Your task to perform on an android device: Because I have some homework to do, so use the Amazon app to look for a drill machine.
Image 0: 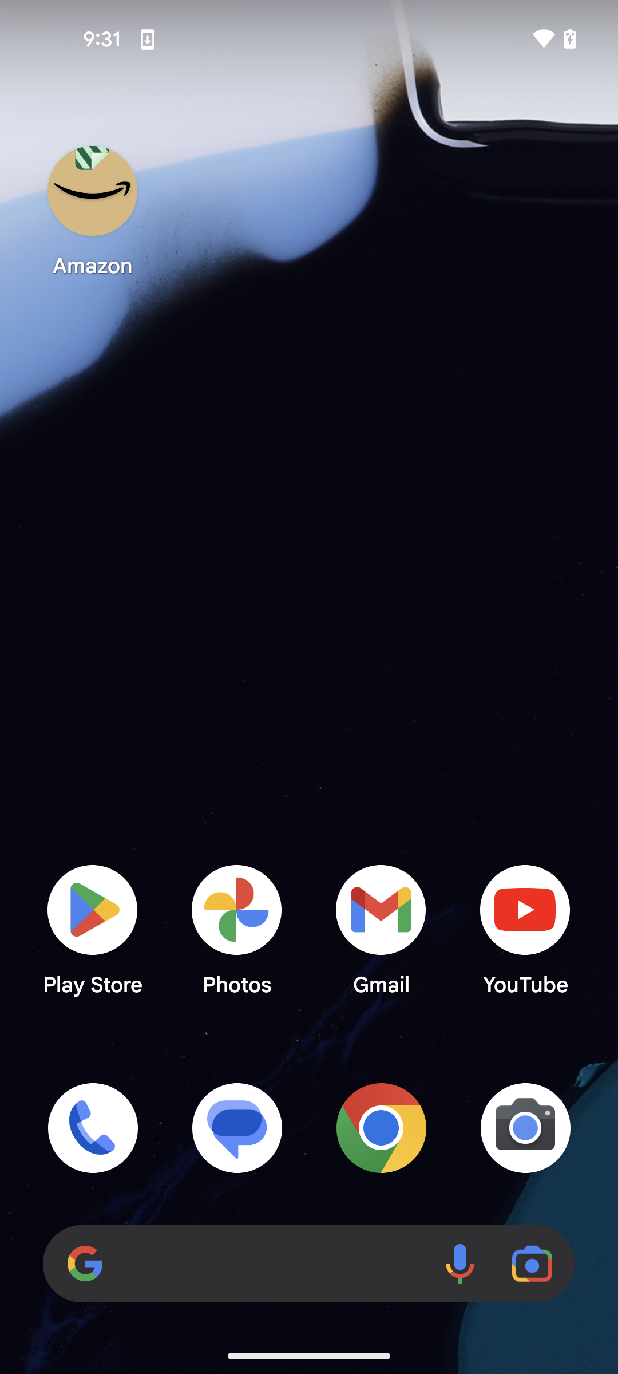
open the Amazon app
Step 0: open app "Amazon"
Image 1: 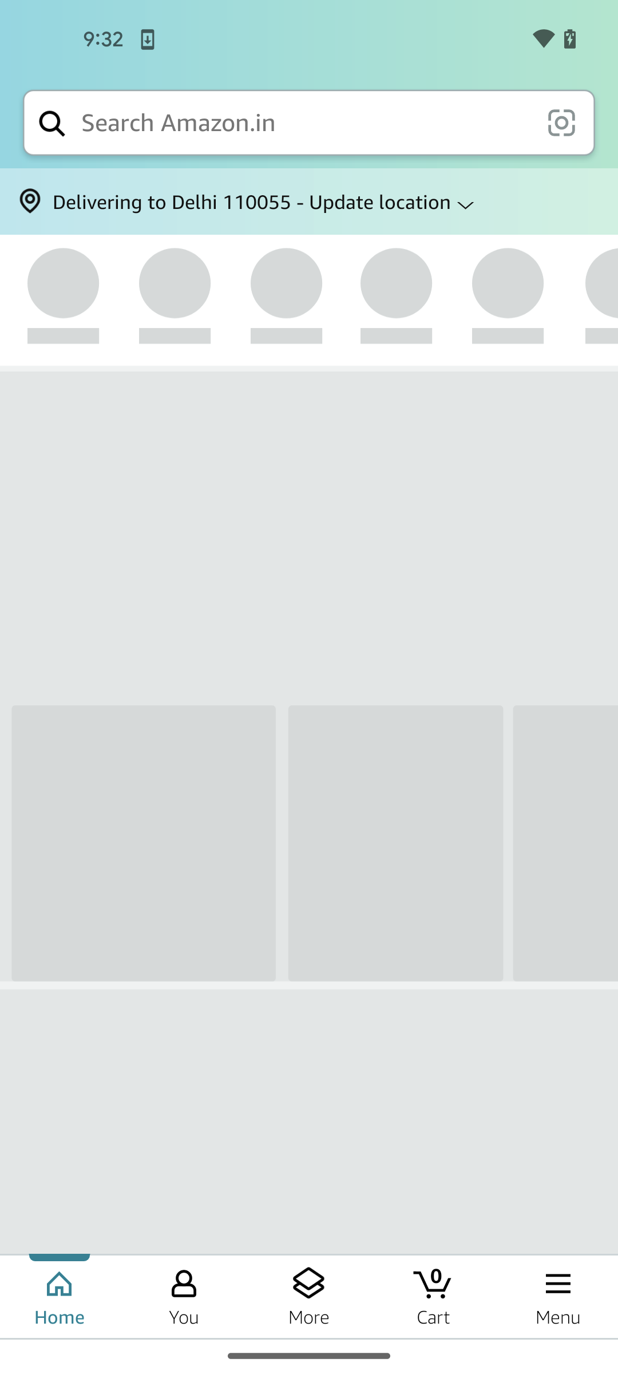
open the Amazon app
Step 1: wait
Image 2: 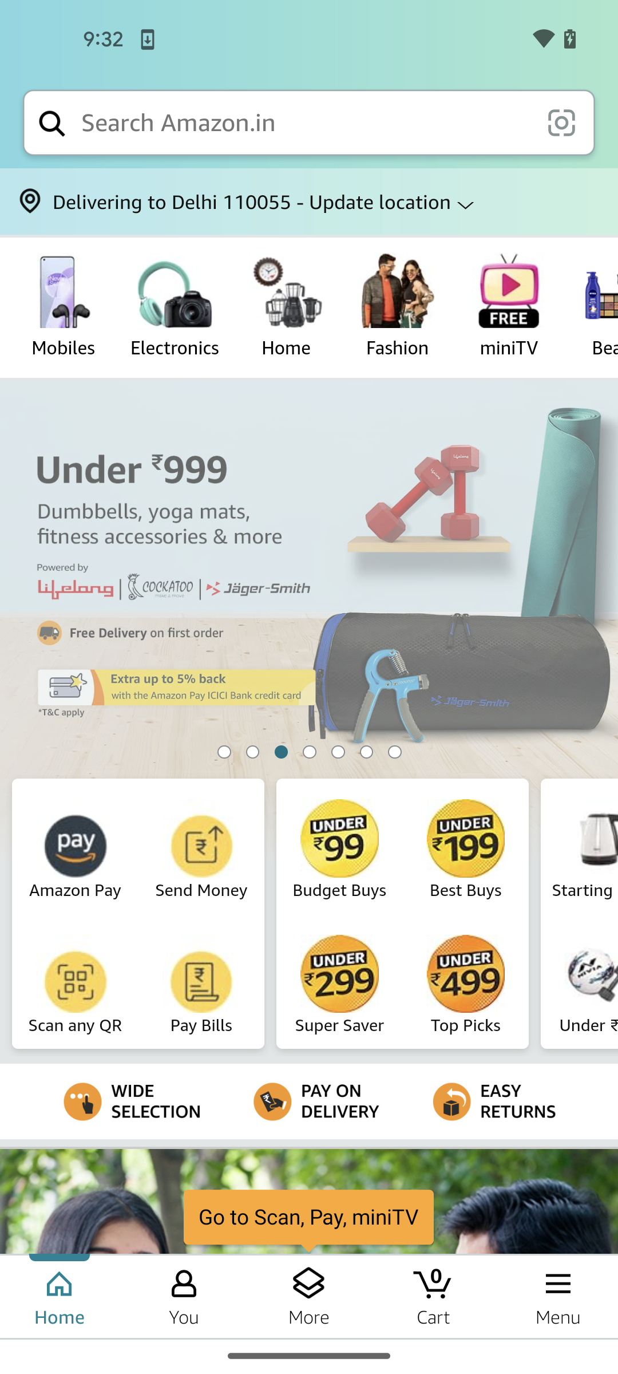
click on the search bar
Step 2: click (304, 123)
Image 3: 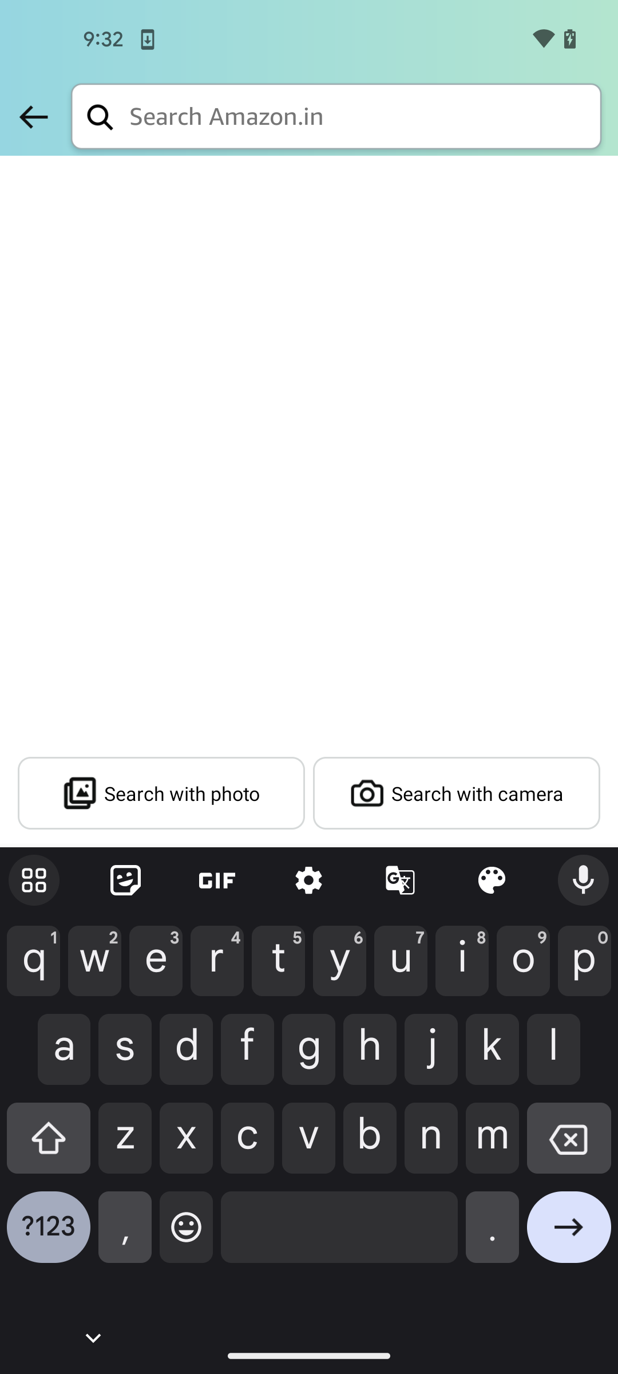
type drill machine
Step 3: type "drill machine"
Image 5: 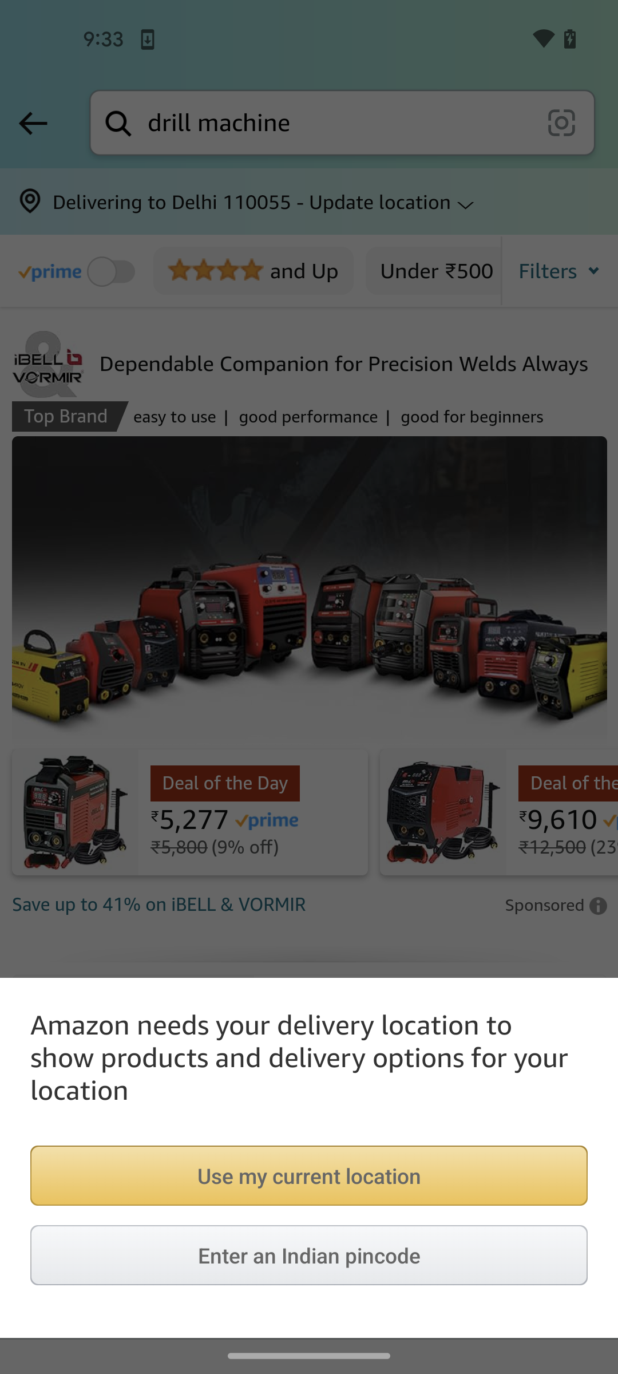
click on go arrow icon
Step 5: wait